Your task to perform on an android device: I'm interested in the 12pcs Spanners Wrench Tools, so explore these wrench tools in the Banggood app.
Image 0: 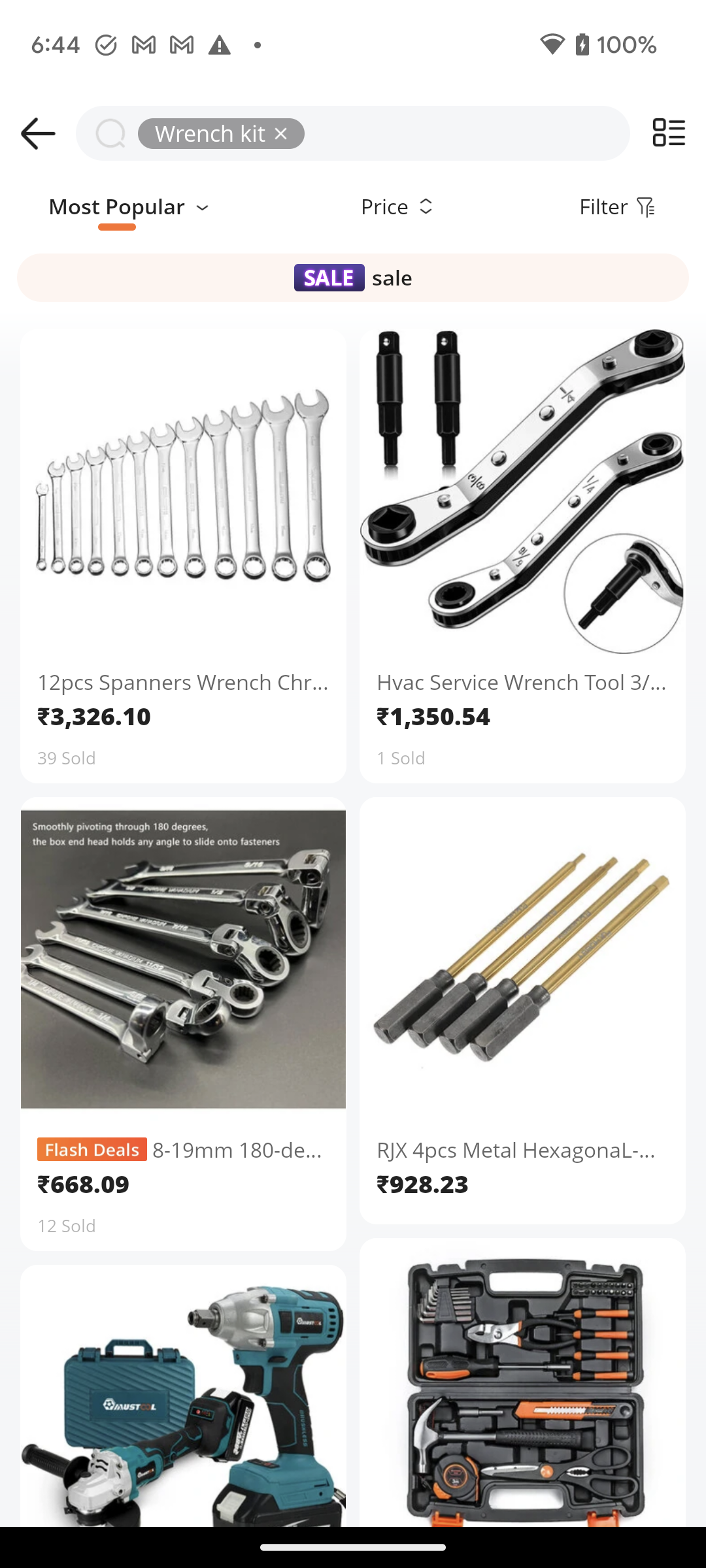
Click on the 12pcs Spanners Wrench Tools to explore the product.
Step 0: click (183, 681)
Image 1: 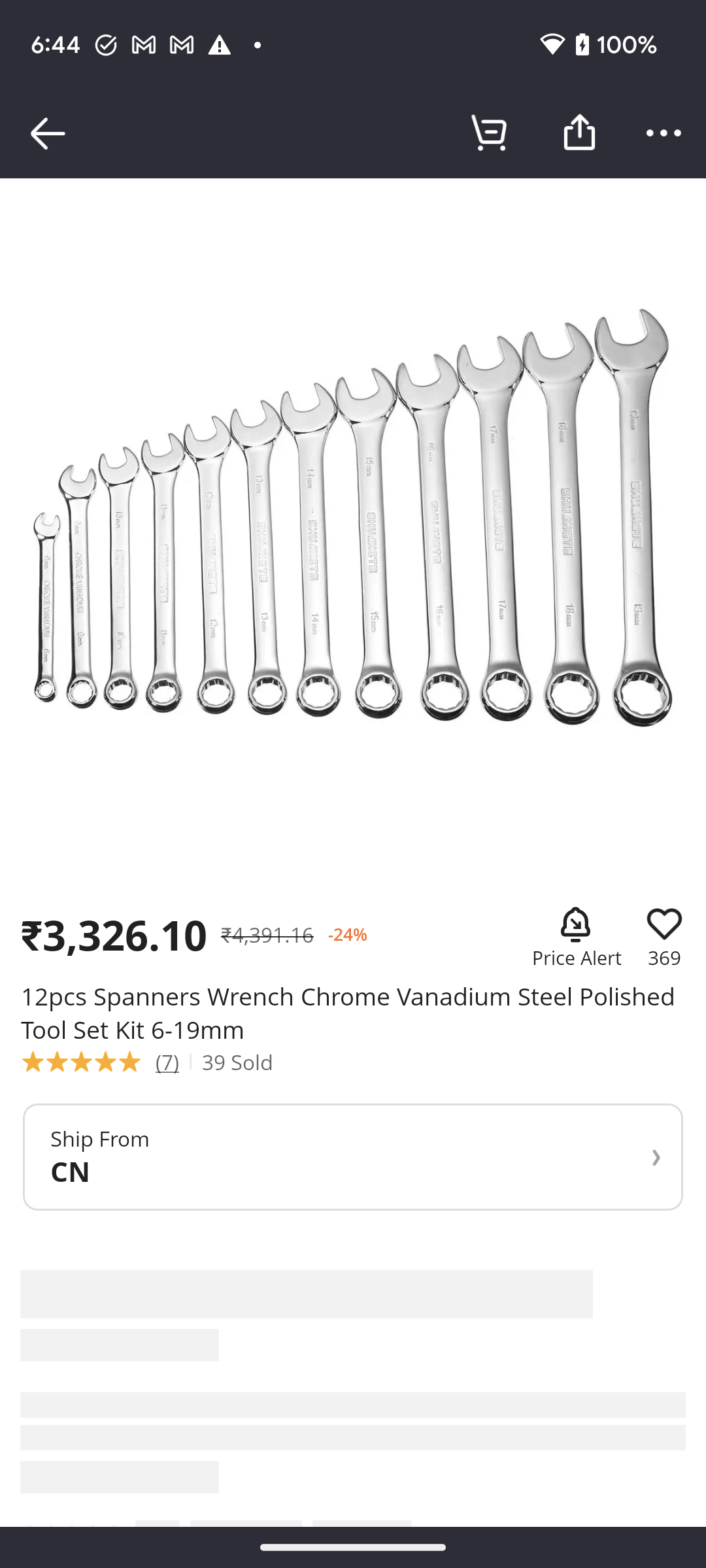
Click on the 12pcs Spanners Wrench Tools to explore the product.
Step 1: wait
Image 2: 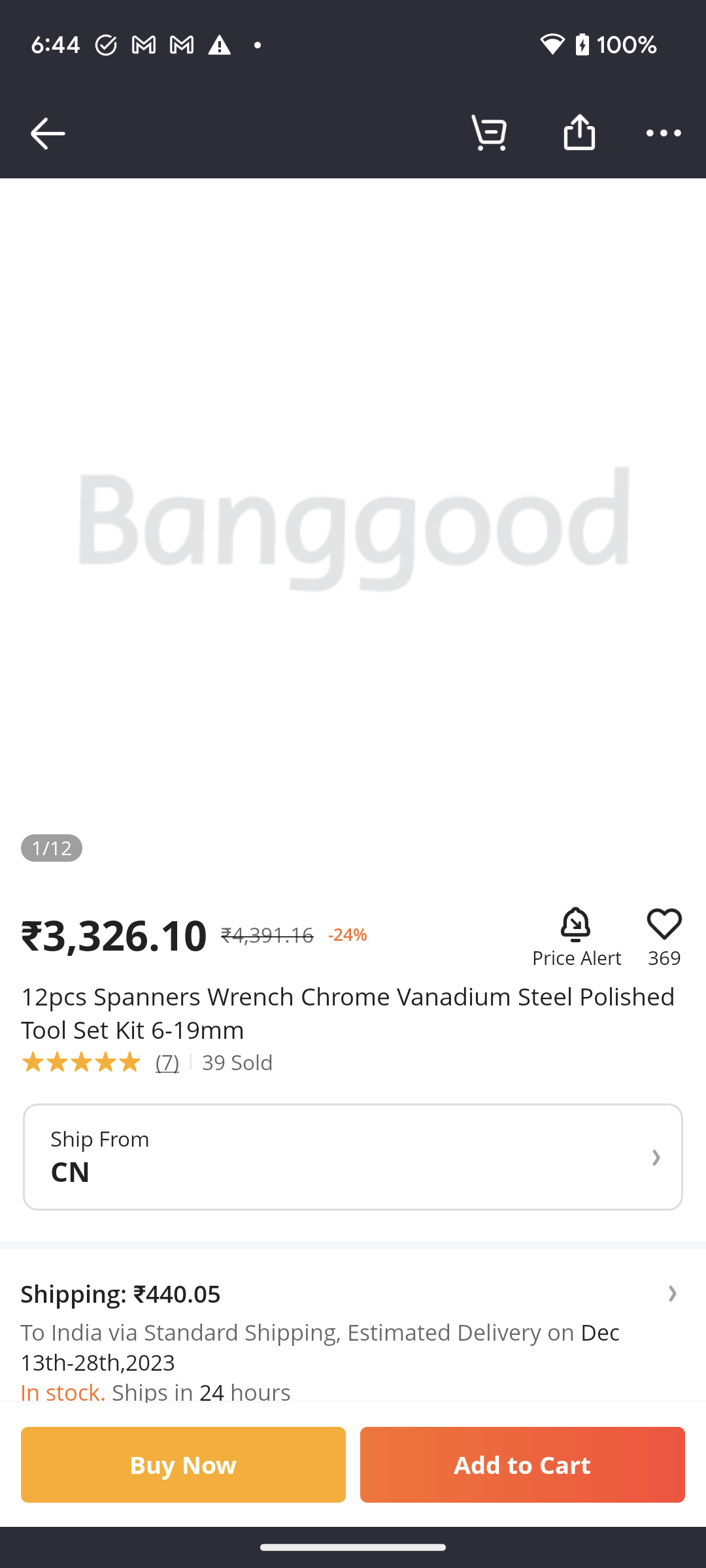
Click on the 12pcs Spanners Wrench Tools to explore the product.
Step 2: wait